Your task to perform on an android device: I will read the 5th page of my favorite book, "The Queen's Gambit," after some time, but for now, add the bookmark  for me on the 5th page so that I can remember where I have to start.
Image 0: 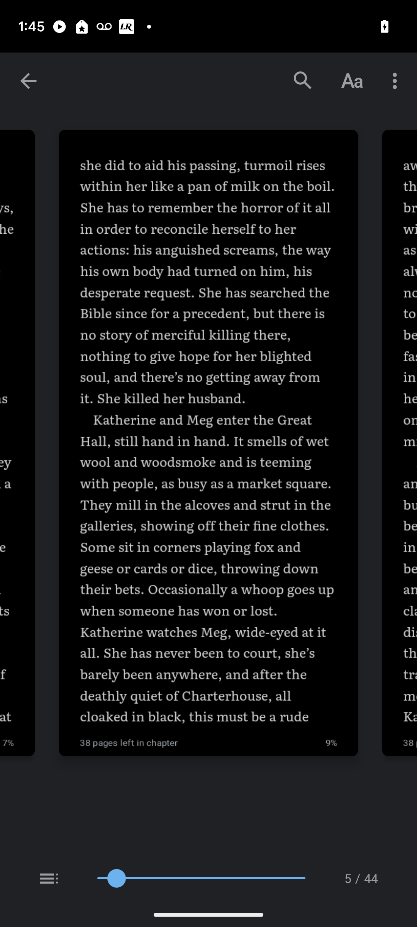
click on the three dots on the top right corner of the screen.
Step 0: click (397, 81)
Image 1: 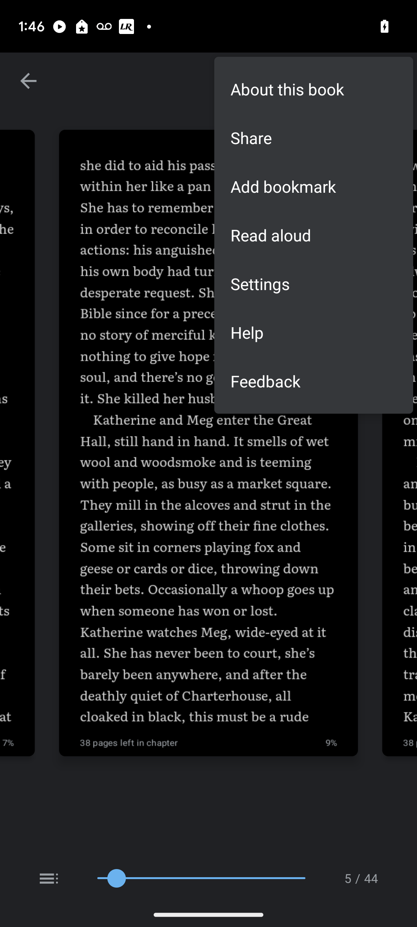
Click on the tab "Add bookmark".
Step 1: click (314, 186)